Your task to perform on an android device: In Mi Fitness app, set a daily activity goal of 6,000 steps.
Image 0: 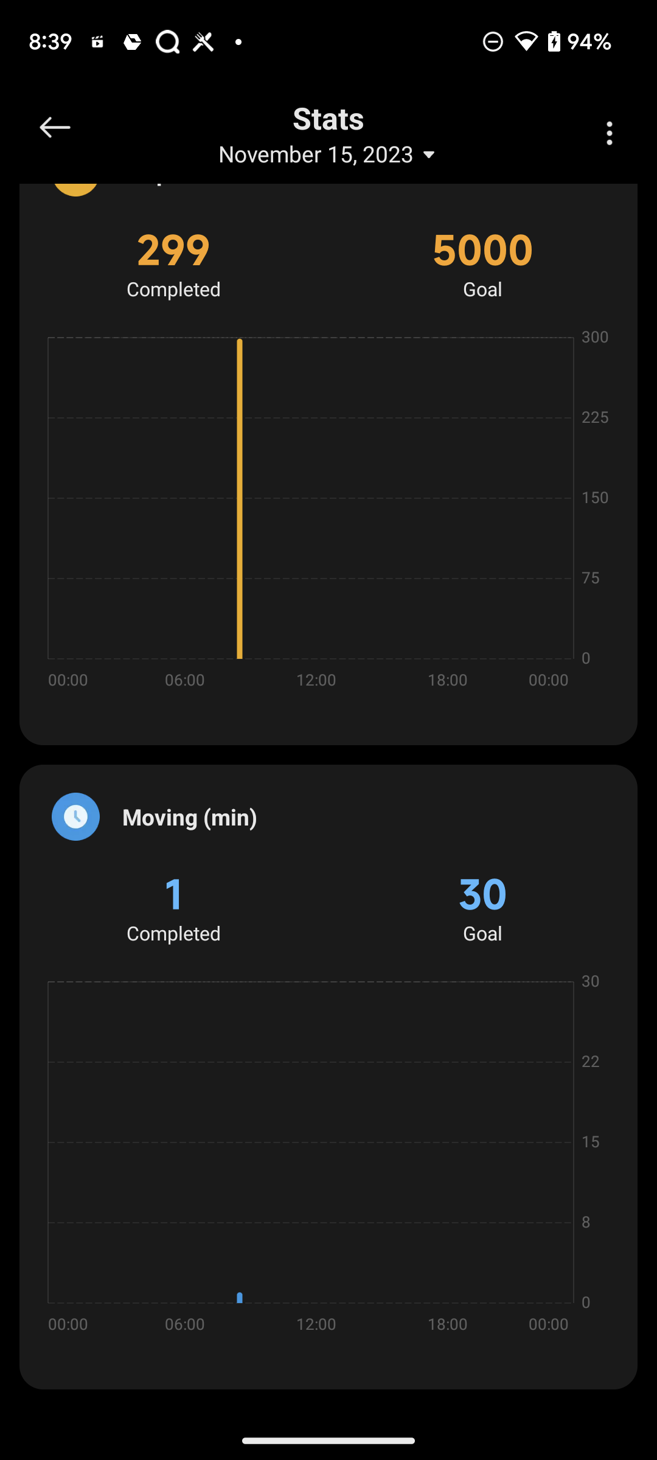
Click on the three dot icon at the top right corner of the screen
Step 0: click (609, 133)
Image 1: 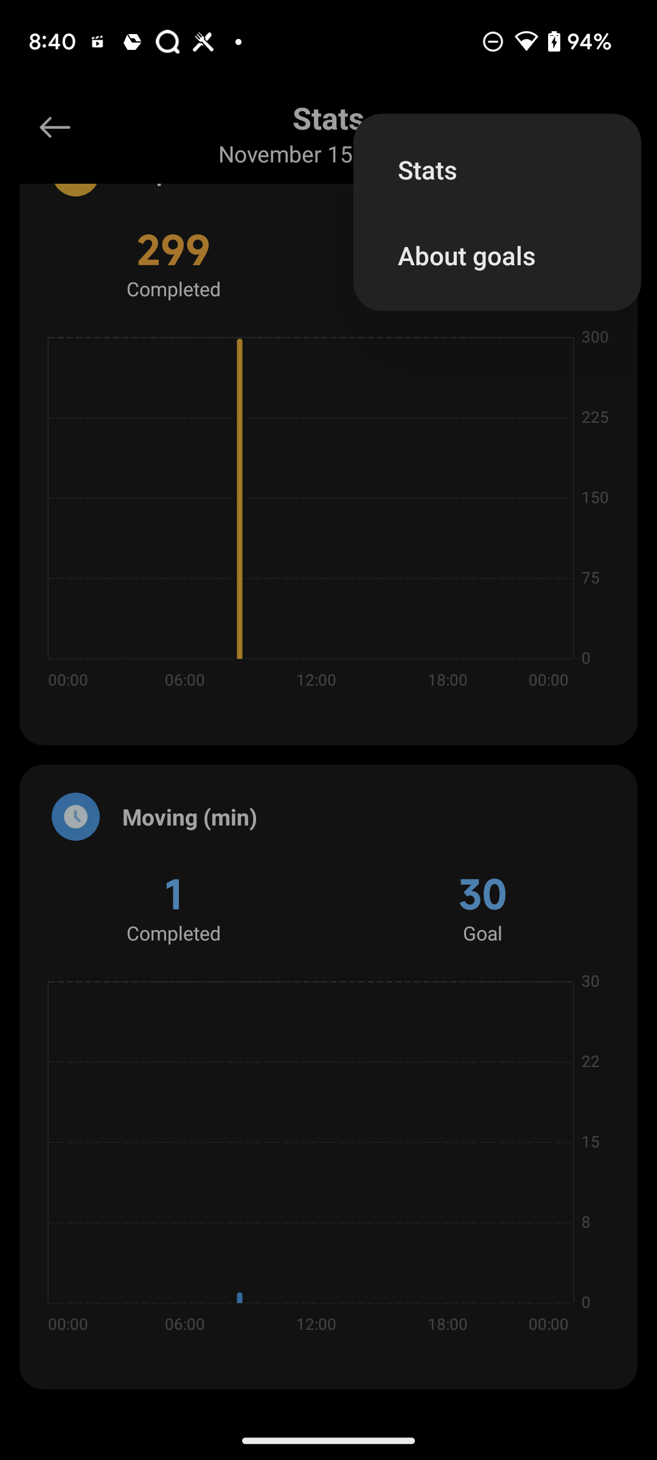
Click on Stats
Step 1: click (497, 169)
Image 2: 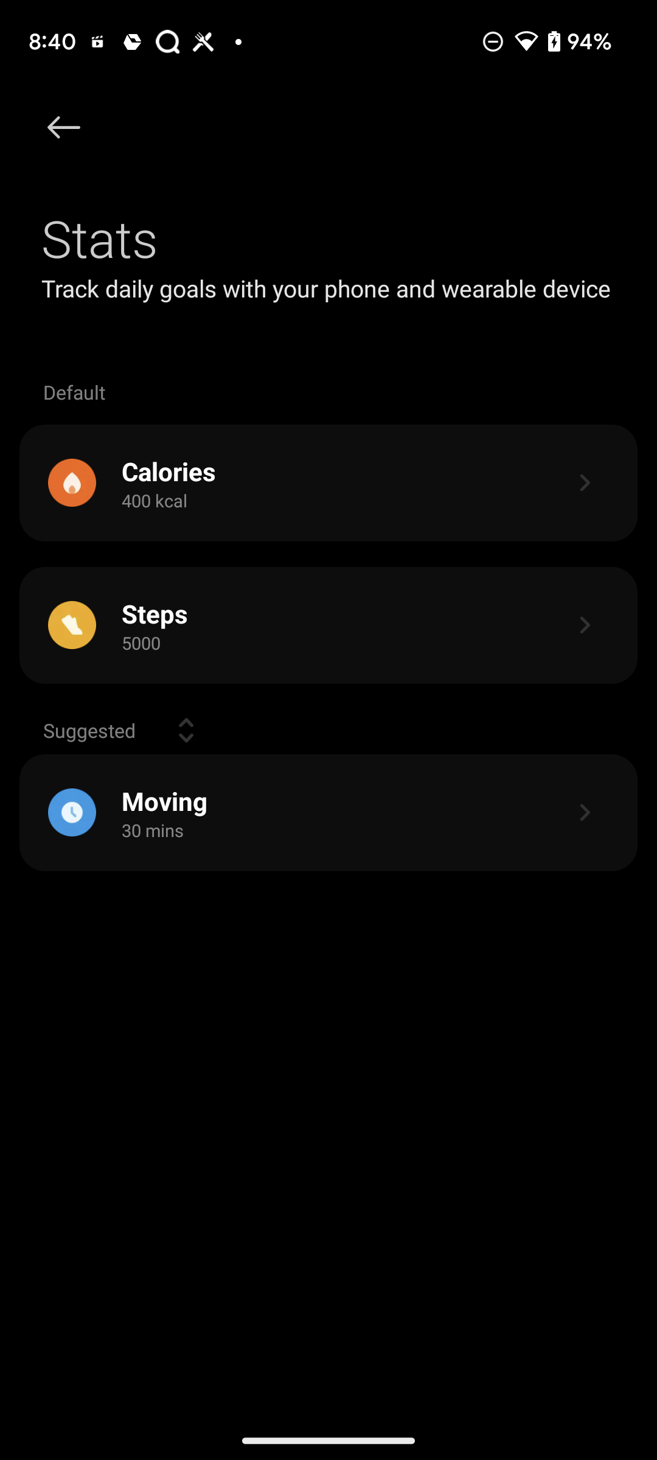
Click on Steps section
Step 2: click (155, 613)
Image 4: 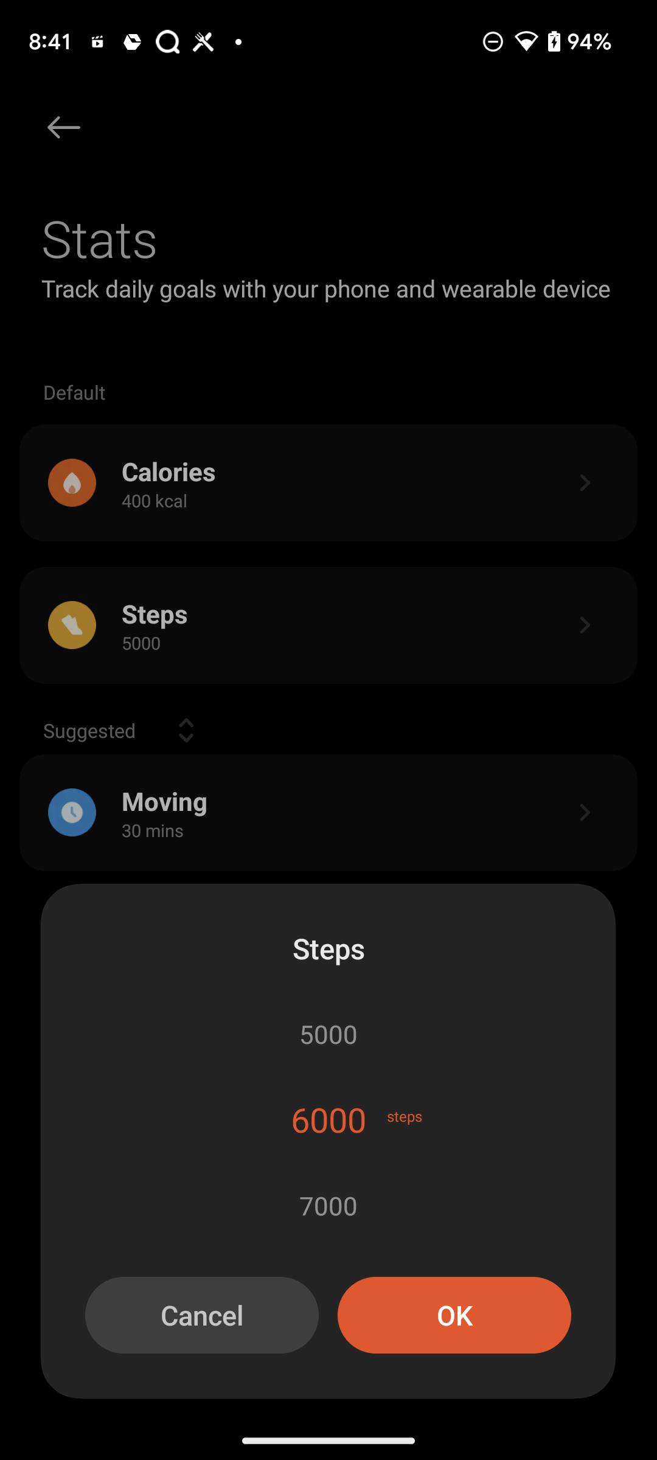
Click on OK button
Step 4: click (454, 1315)